Your task to perform on an android device: I am going for a walk so i have no idea how many steps i have walked so now i want to record my walking steps and track the record in the RunKeeper app
Image 0: 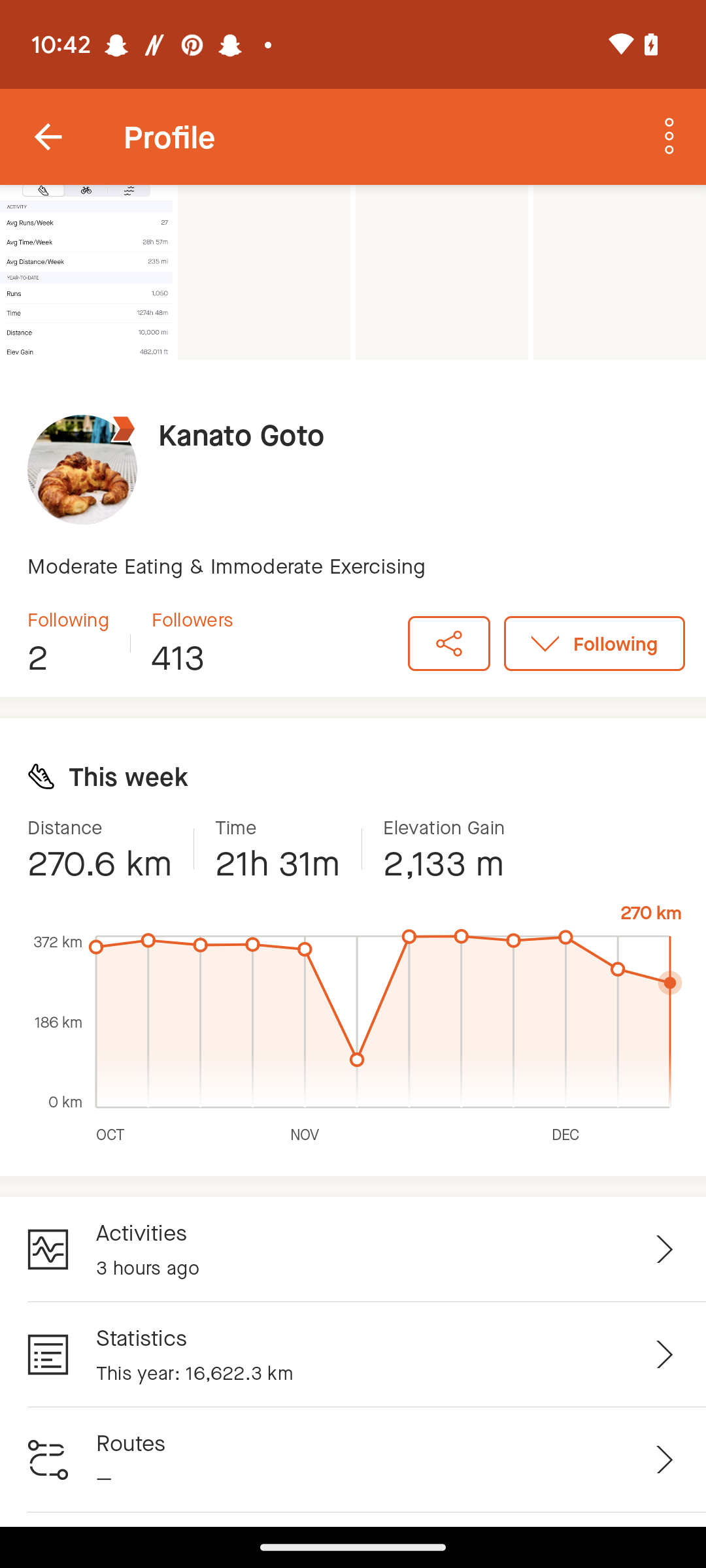
Open the RunKeeper app
Step 0: open app "Runkeeper"
Image 2: 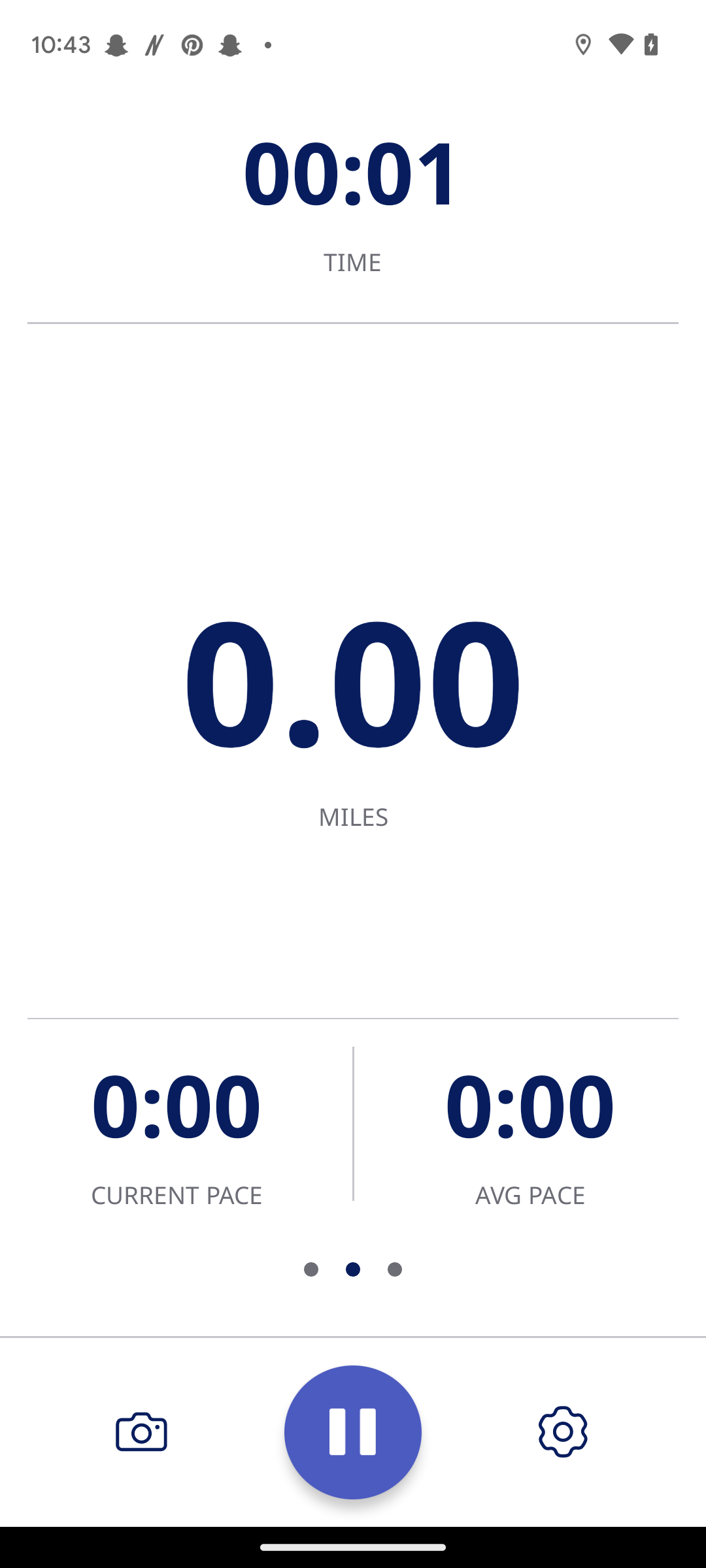
Click on the pause button
Step 2: click (353, 1432)
Image 3: 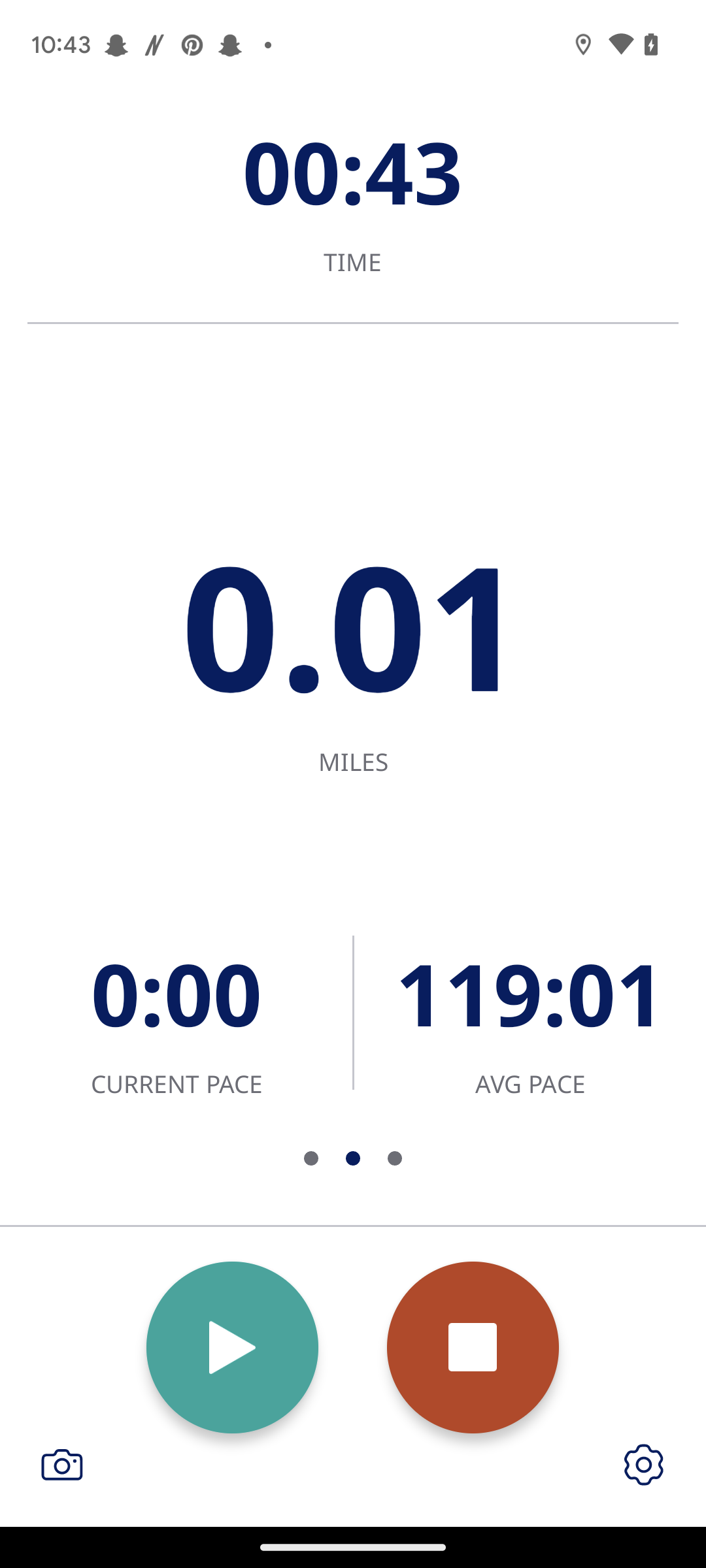
Click on the set button 
Step 3: click (473, 1347)
Image 4: 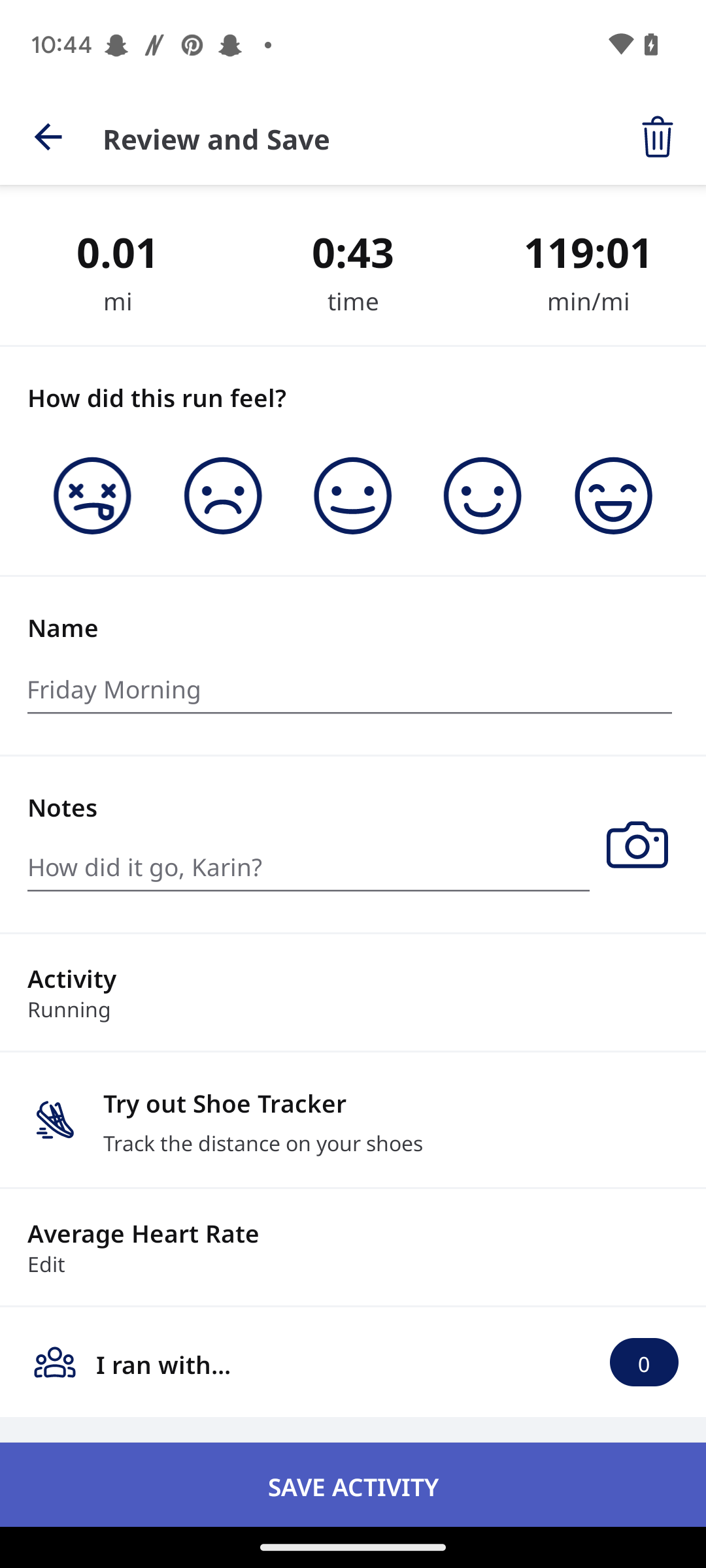
Click on the Save activity button 
Step 4: click (353, 1484)